Your task to perform on an android device: Mark "Lucas birthday arrangements" Task as complete on the To-do app.
Image 0: 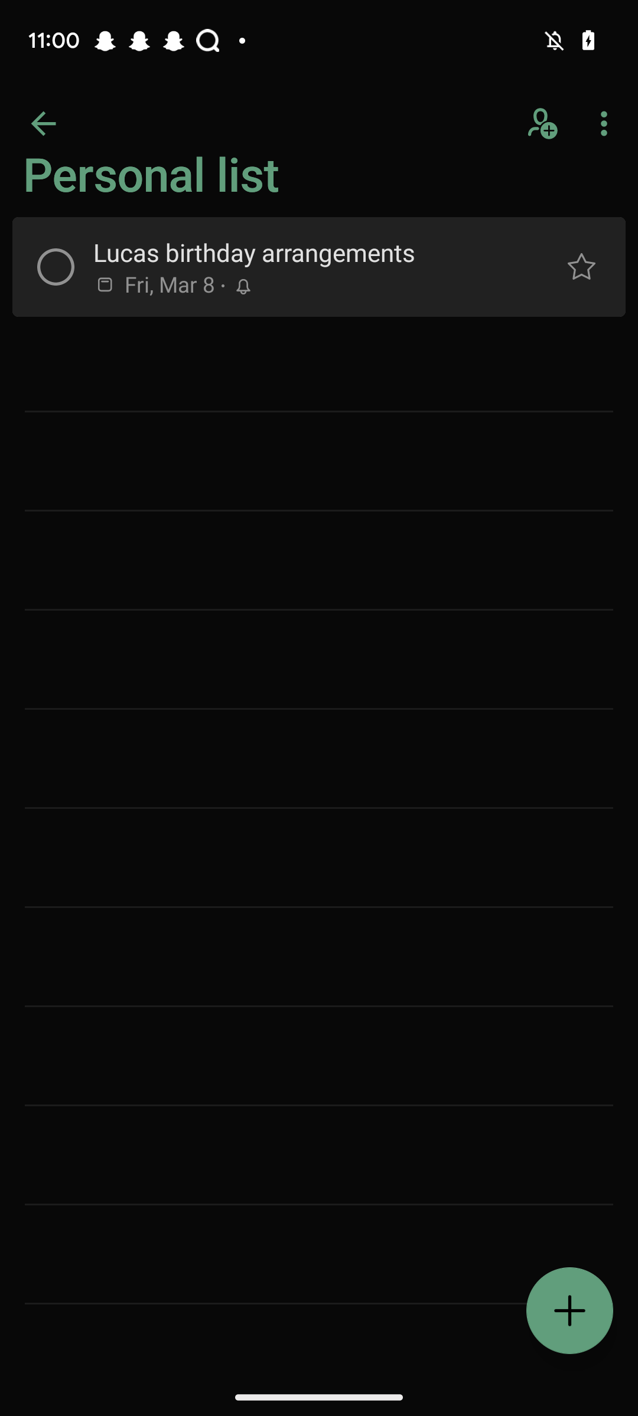
Click on the circle to mark task as Complete.
Step 0: click (56, 267)